Your task to perform on an android device: Add a new recurring calendar event titled "Volunteering at YMCA youth" on the calendar for September 24th, 2023 for 10 am
Image 1: 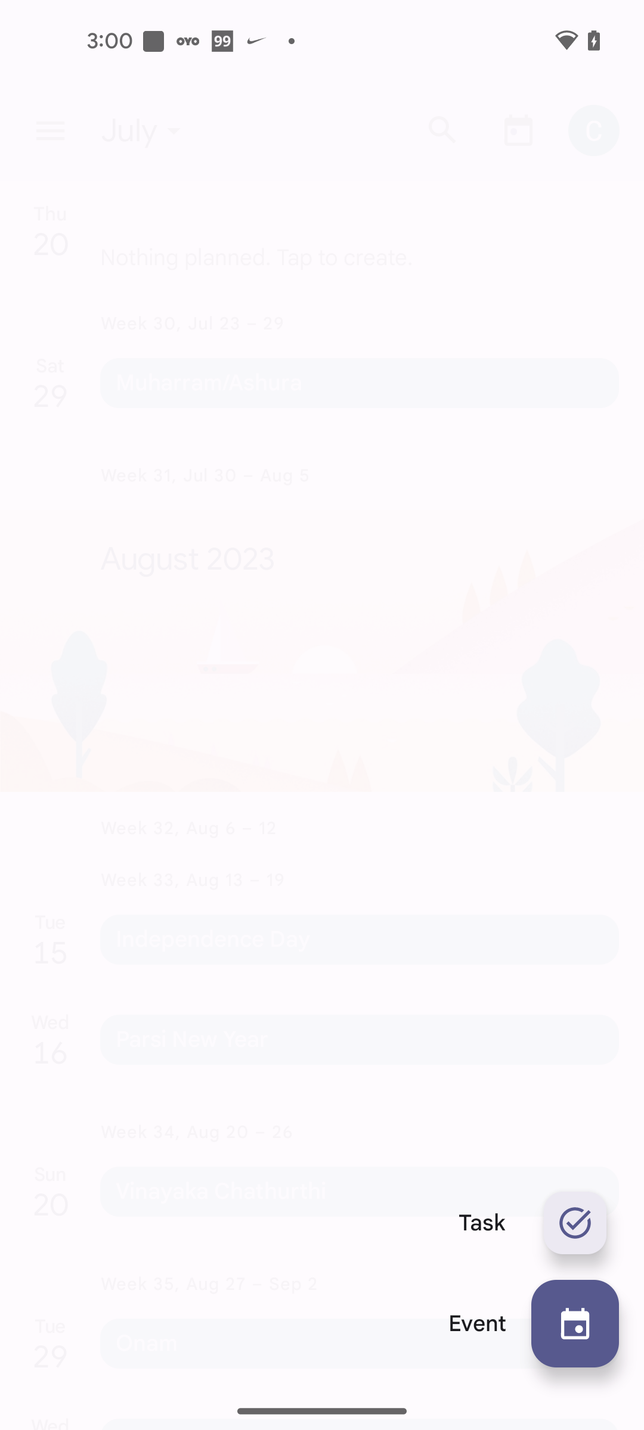
Click on the Event option
Step 1: click (575, 1323)
Image 2: 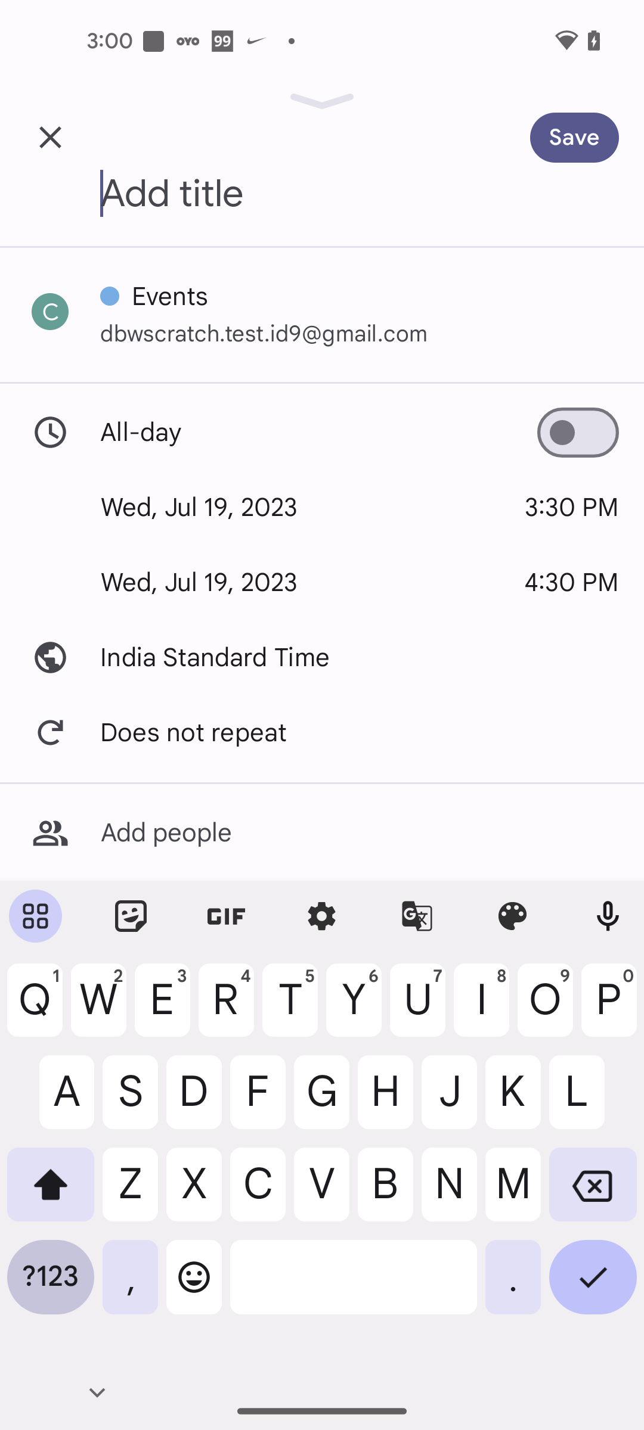
Add Event title as Volunteering at YMCA youth
Step 2: type "Volunteering at YMCA youth"
Image 3: 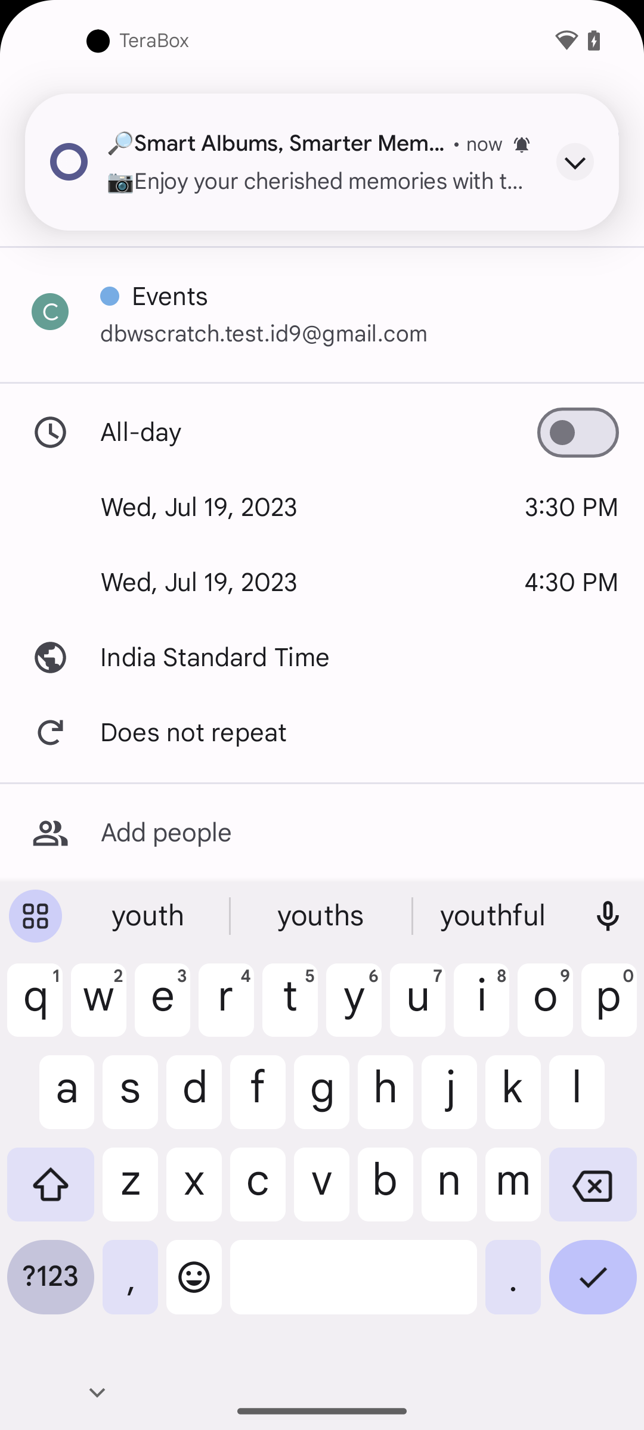
Click on the date Wed, Jul 19, 2023
Step 3: click (312, 508)
Image 4: 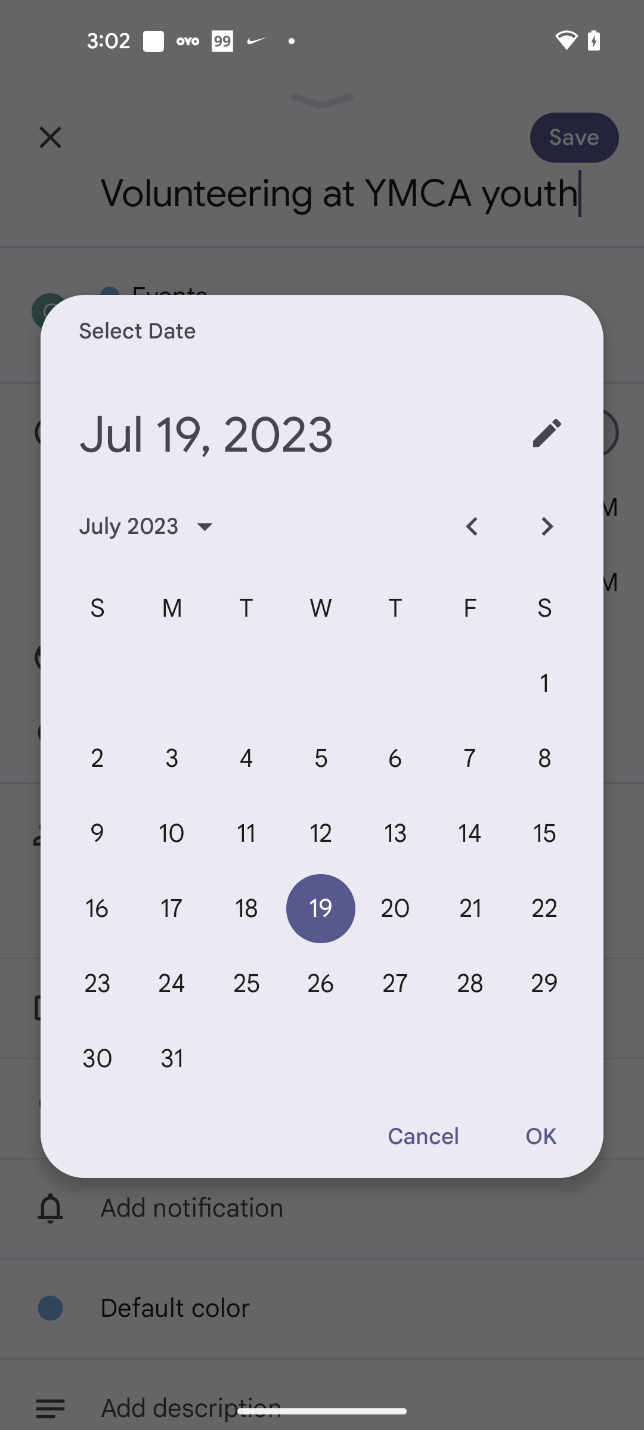
Click on the forward arrow icon at the below of edit icon up to September month
Step 4: click (546, 527)
Image 5: 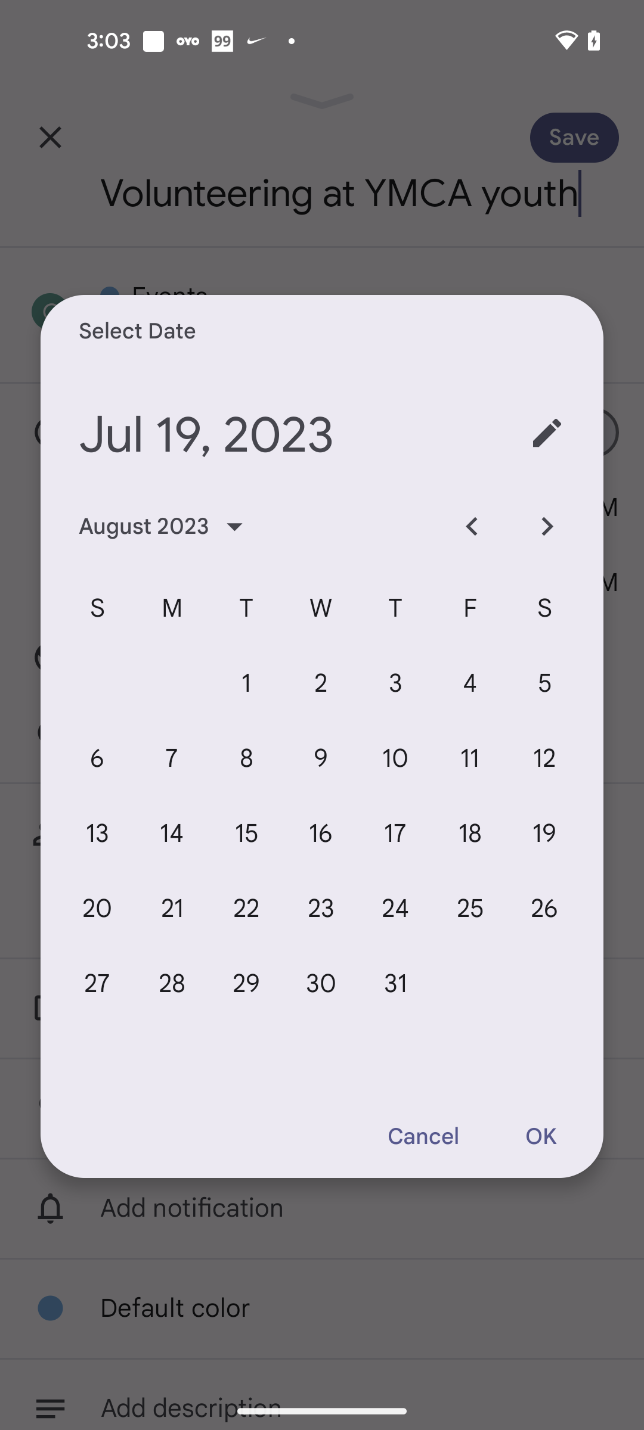
Click on the forward arrow icon at the below of edit icon up to September month
Step 5: click (546, 527)
Image 6: 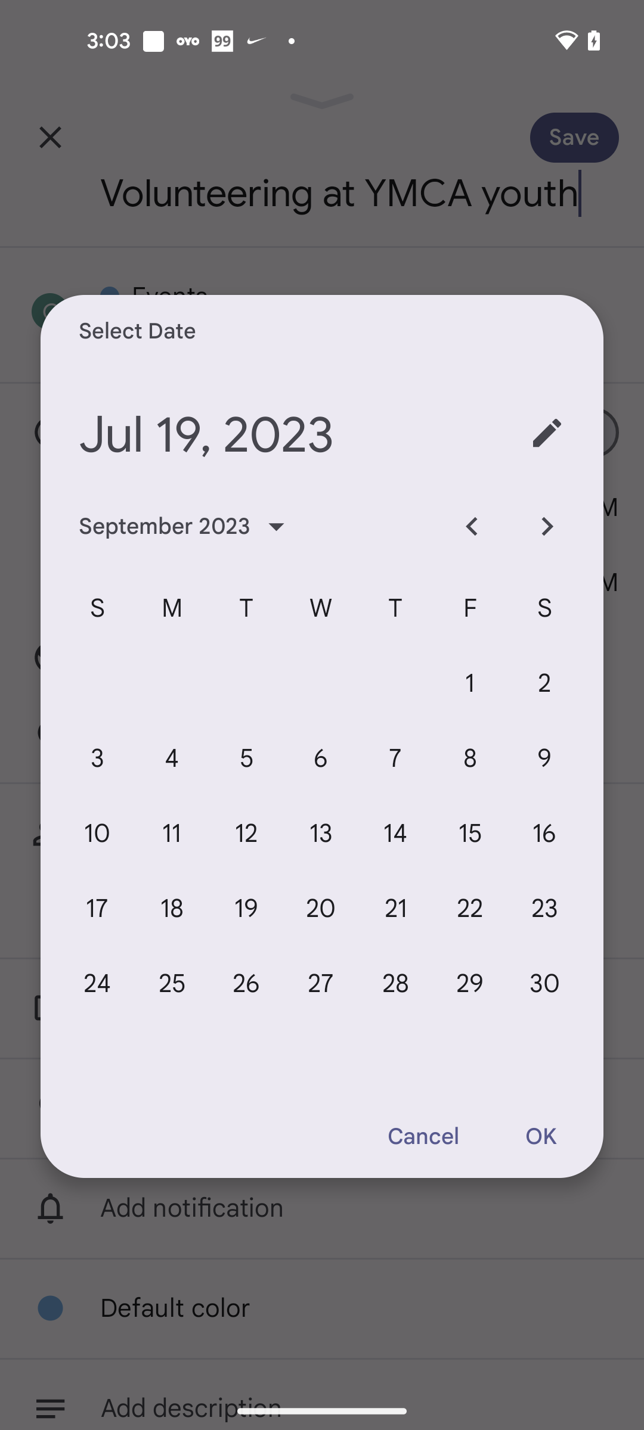
Select the date September 24th, 2023
Step 6: click (97, 983)
Image 7: 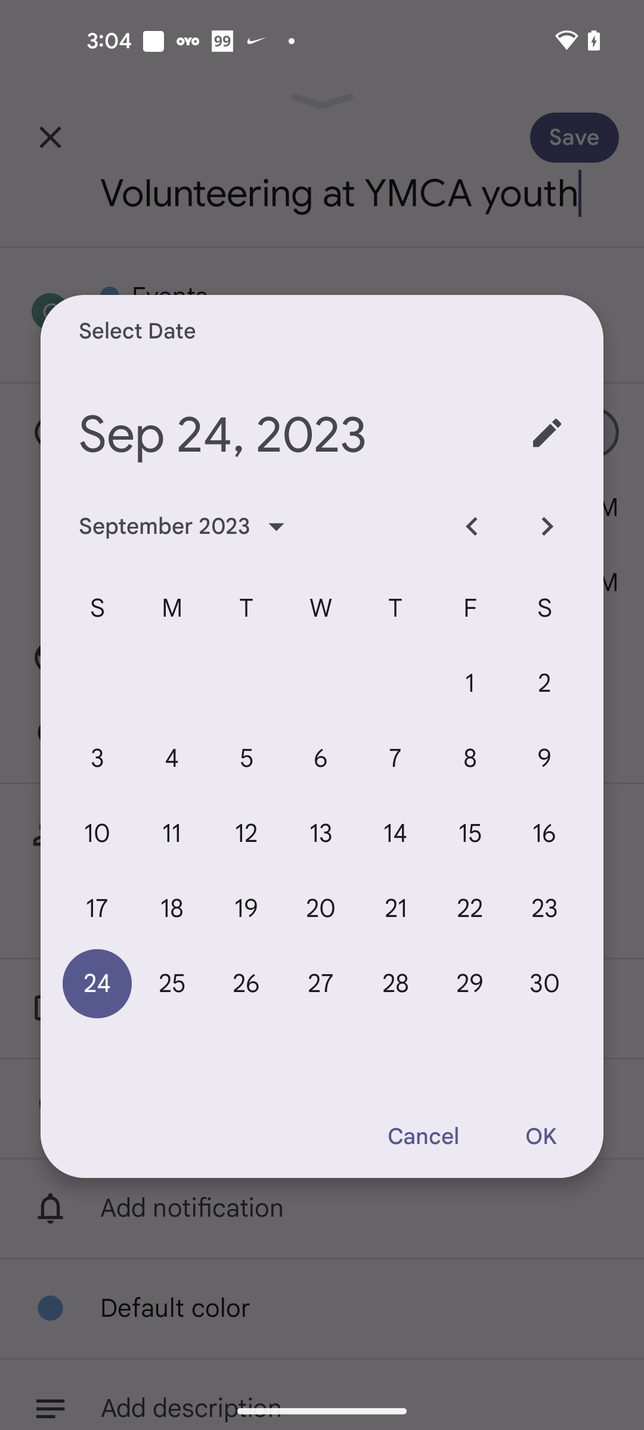
Click on the OK option
Step 7: click (540, 1137)
Image 8: 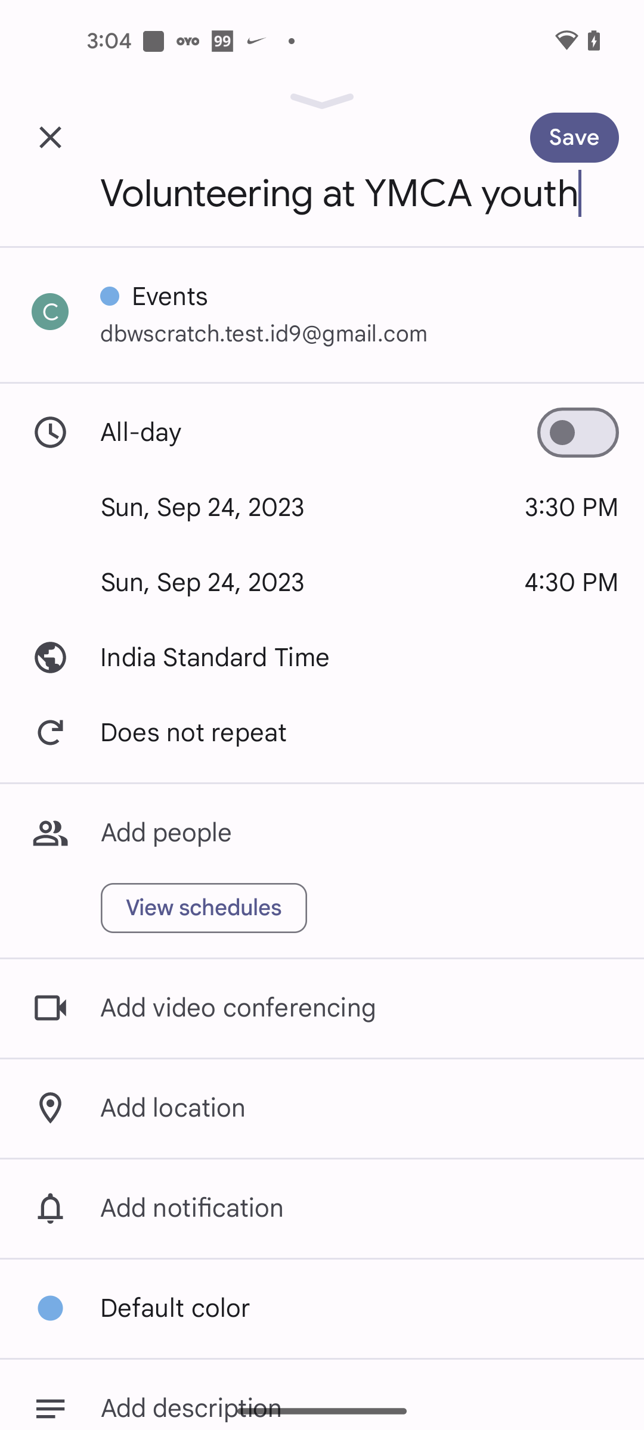
Click on the Time 3:30 PM option to set a new time
Step 8: click (571, 508)
Image 10: 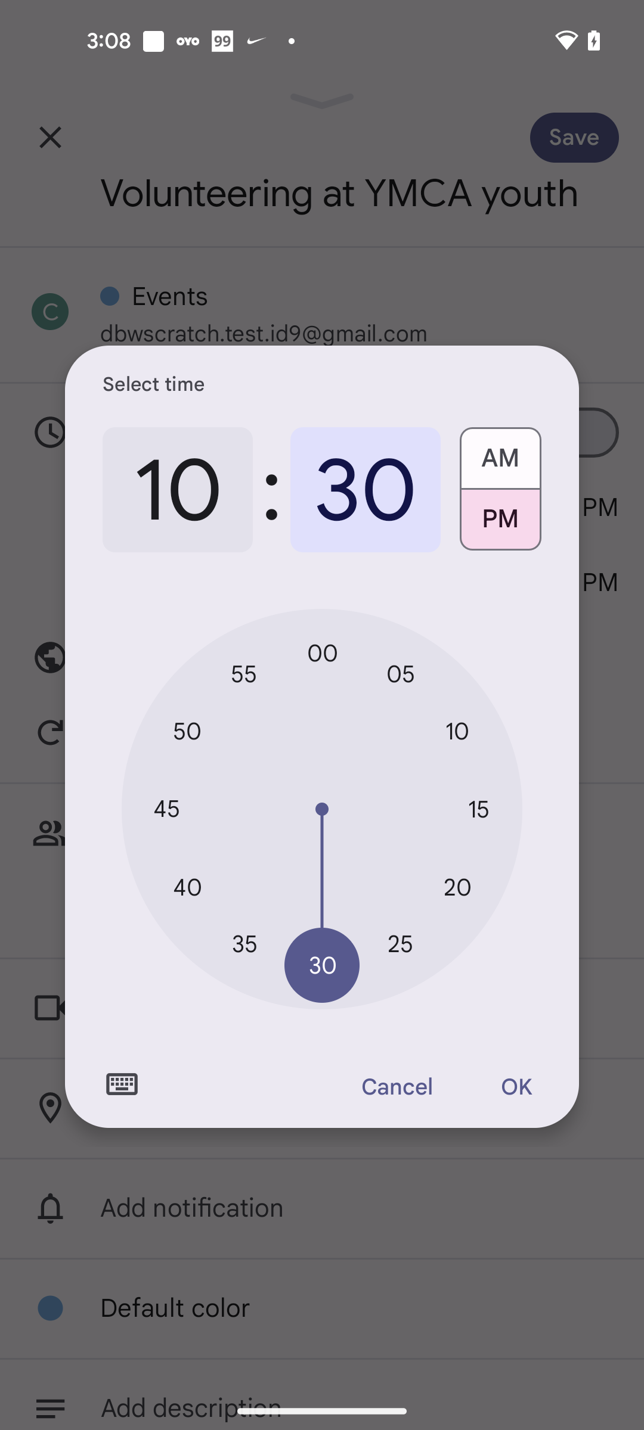
Set minutes to 0
Step 10: click (322, 653)
Image 11: 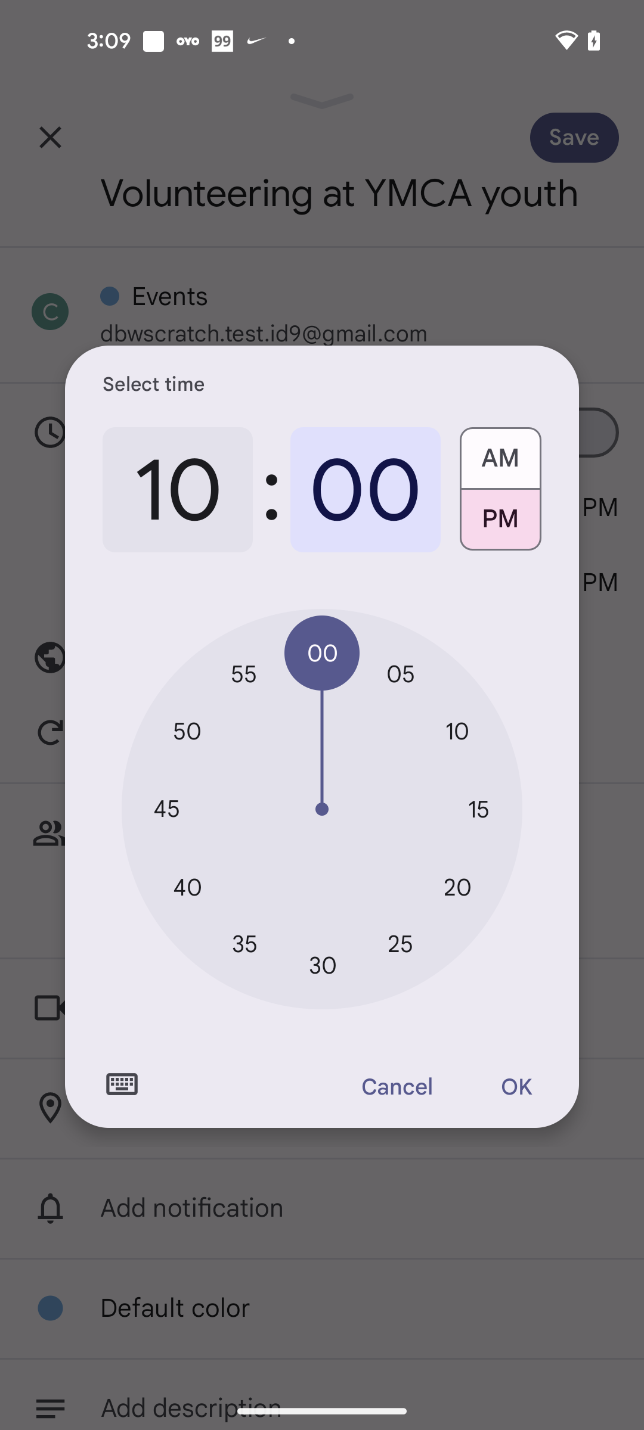
Select AM
Step 11: click (500, 452)
Image 12: 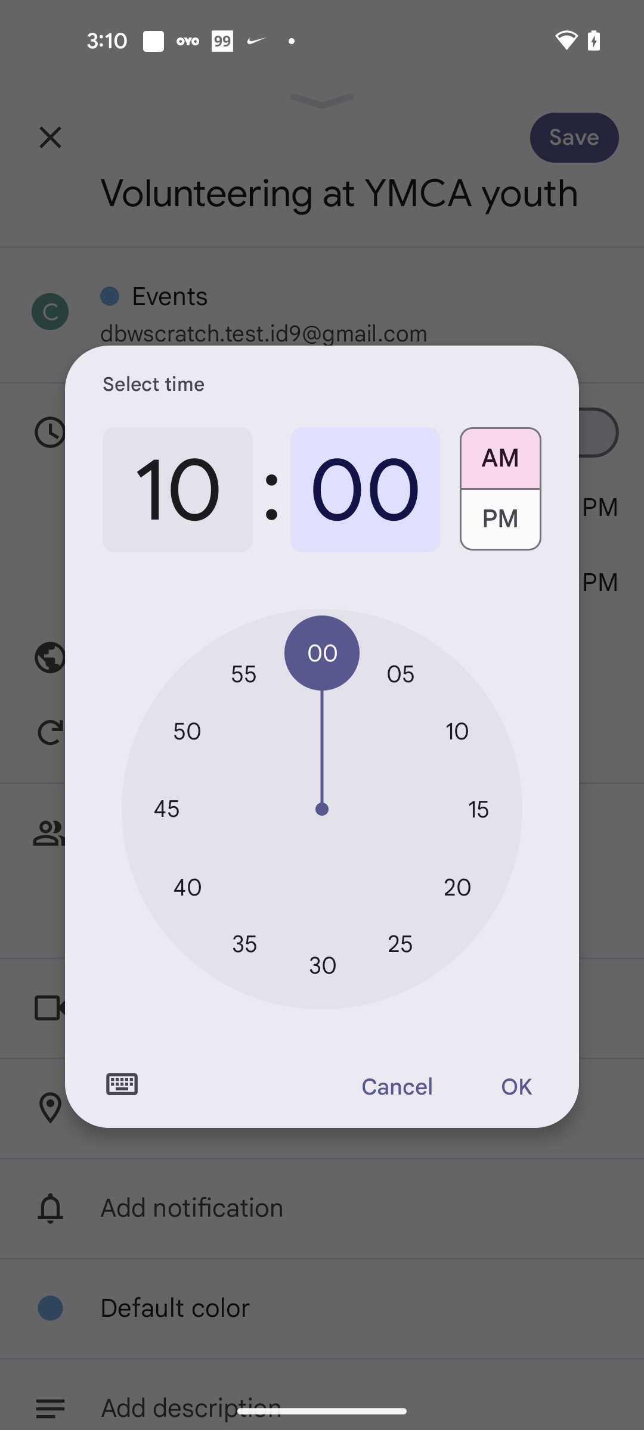
Click on the OK Option
Step 12: click (516, 1087)
Image 13: 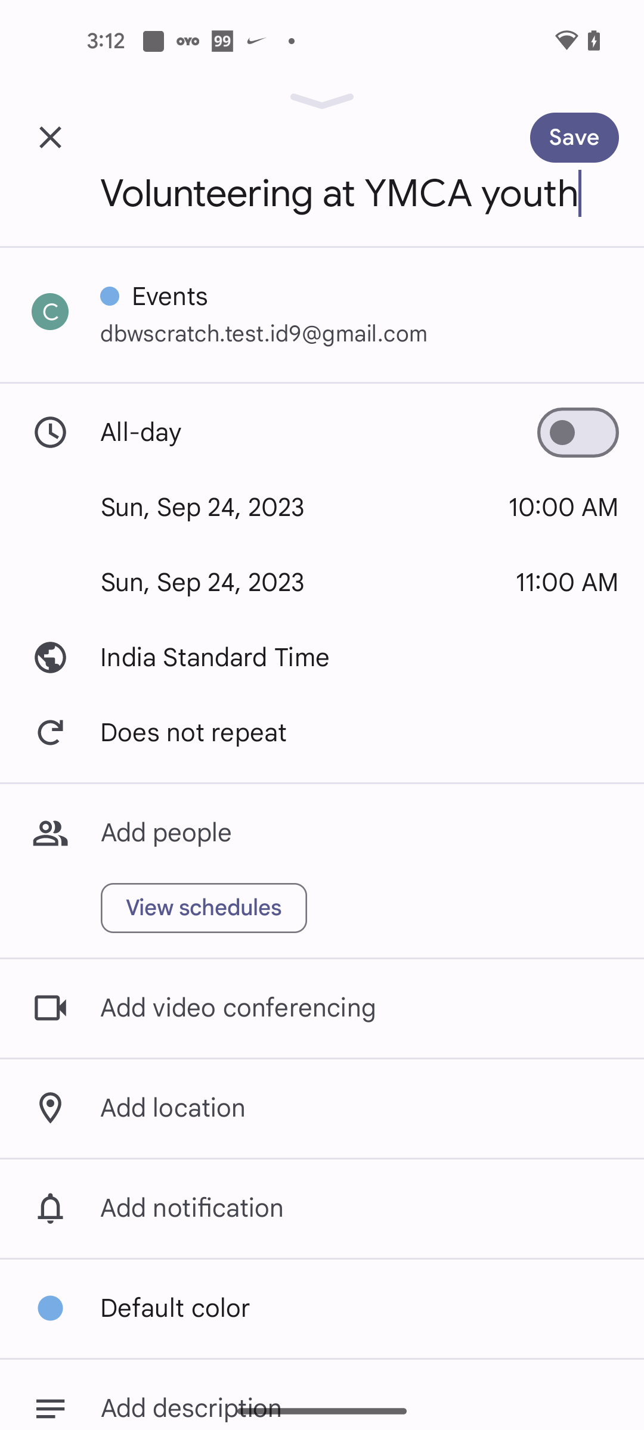
Click on the save button at the top right corner of the screen
Step 13: click (600, 130)